Your task to perform on an android device: Look for the screwdrivers in the Home & Kitchen category using the JioMart app.
Image 0: 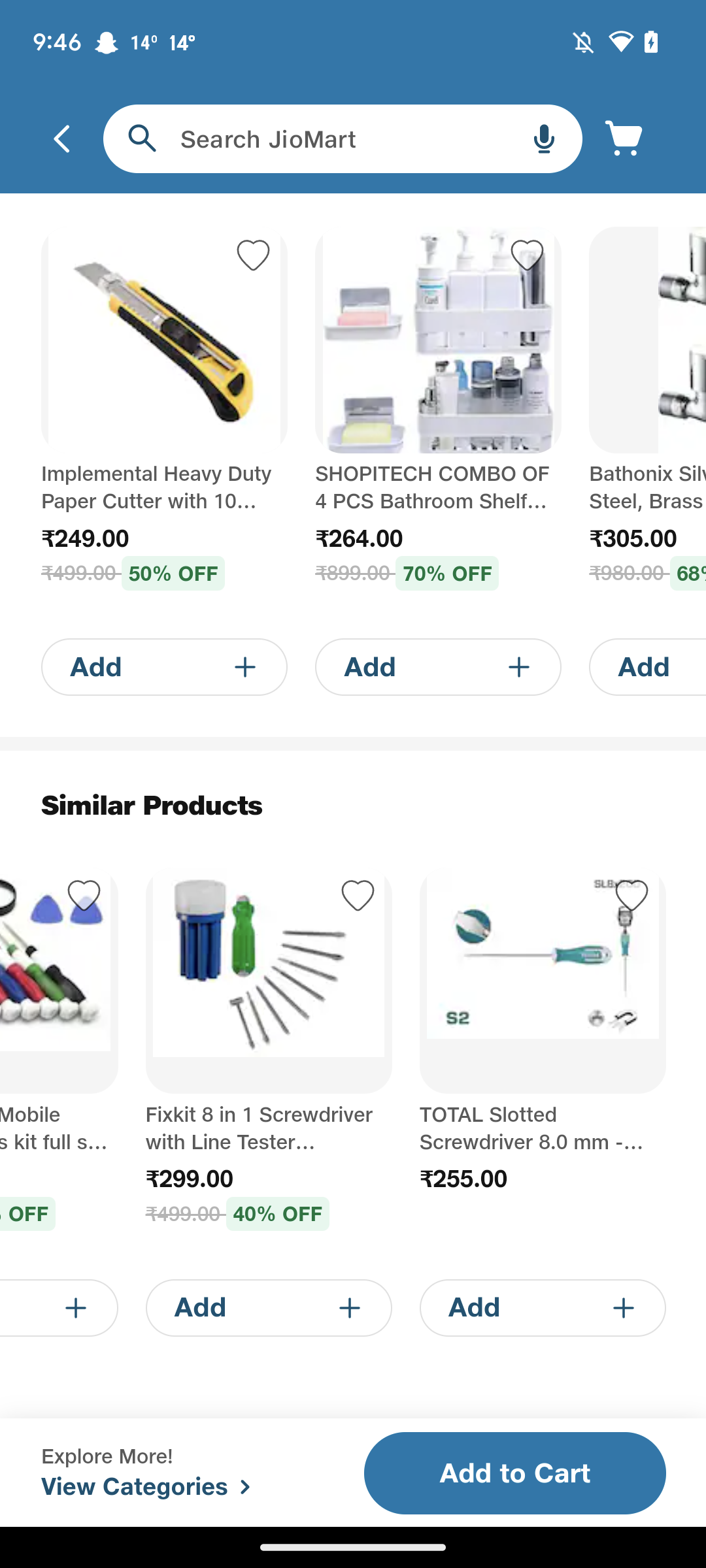
Go back to the previous page
Step 0: press back button
Image 1: 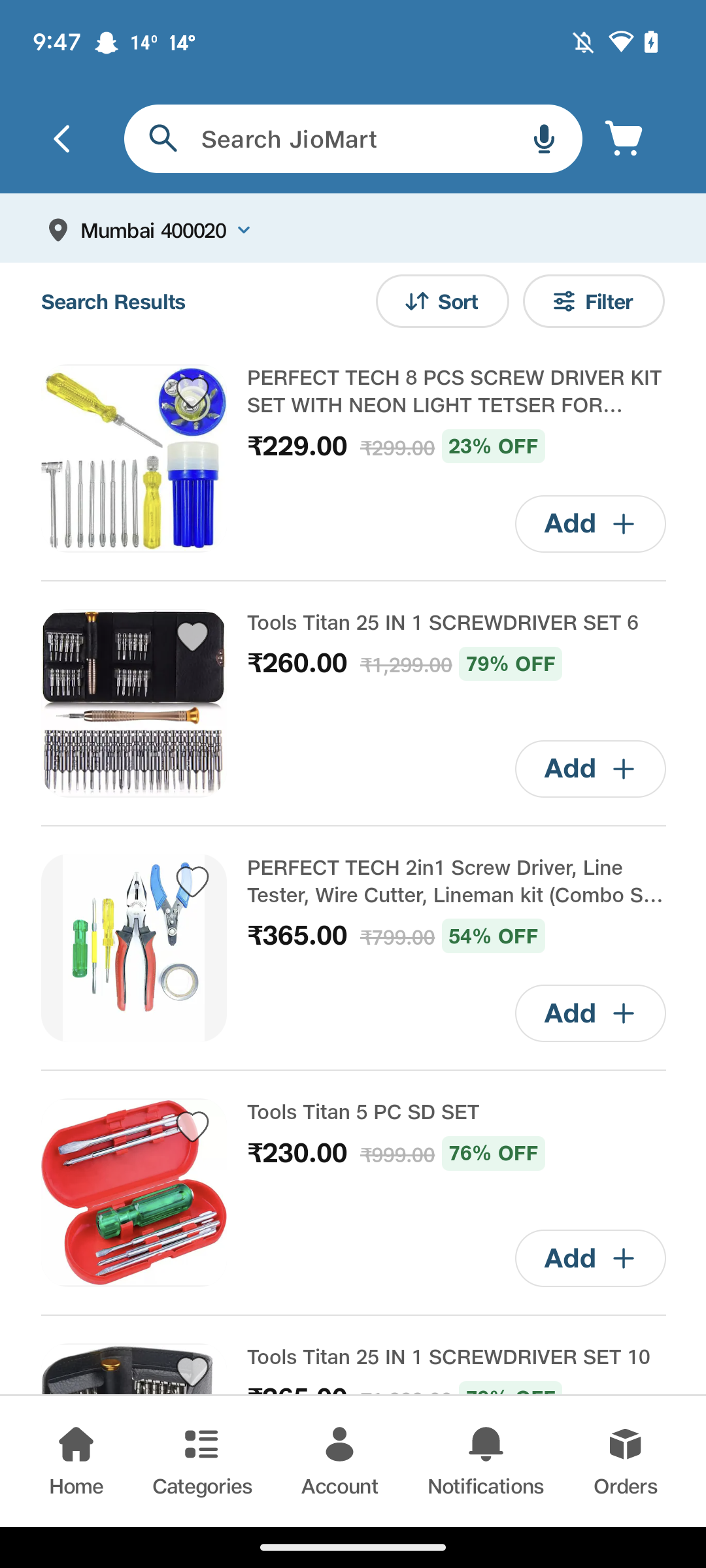
Click on the categories option to see  Home & Kitchen
Step 1: click (135, 1437)
Image 2: 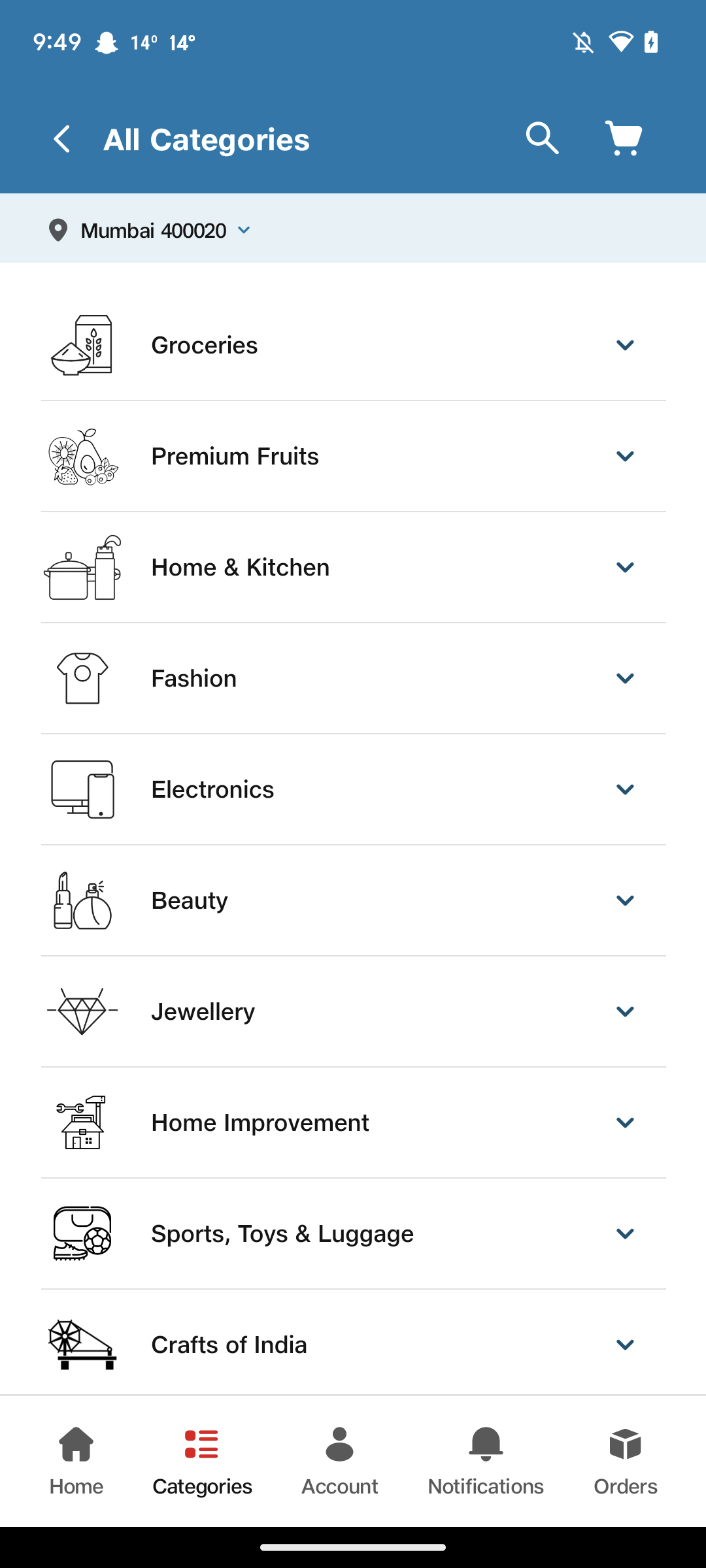
Click on the Home & Kitchen
Step 2: click (354, 950)
Image 3: 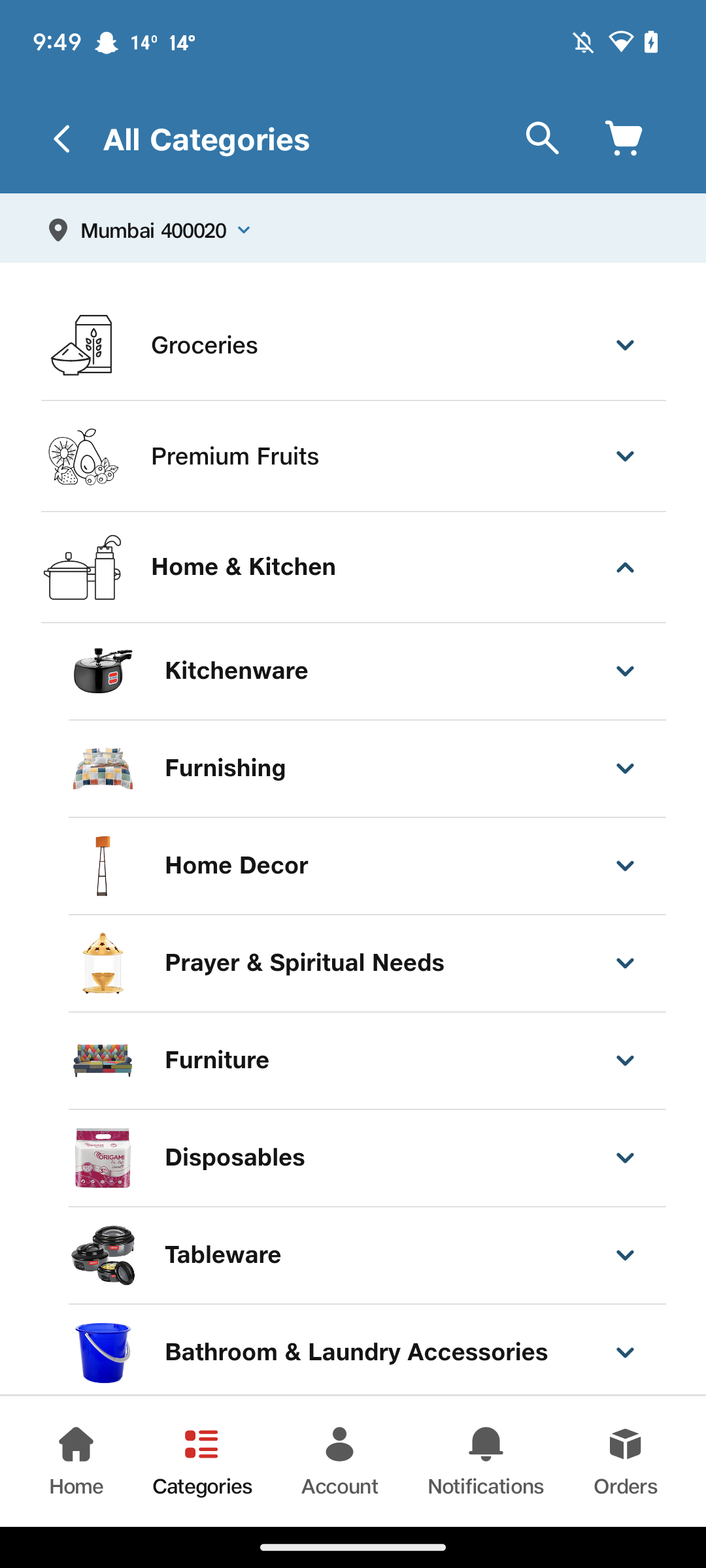
Swipe up
Step 3: scroll down